Your task to perform on an android device: I want to track my mediation progress in the Medito app.
Image 1: 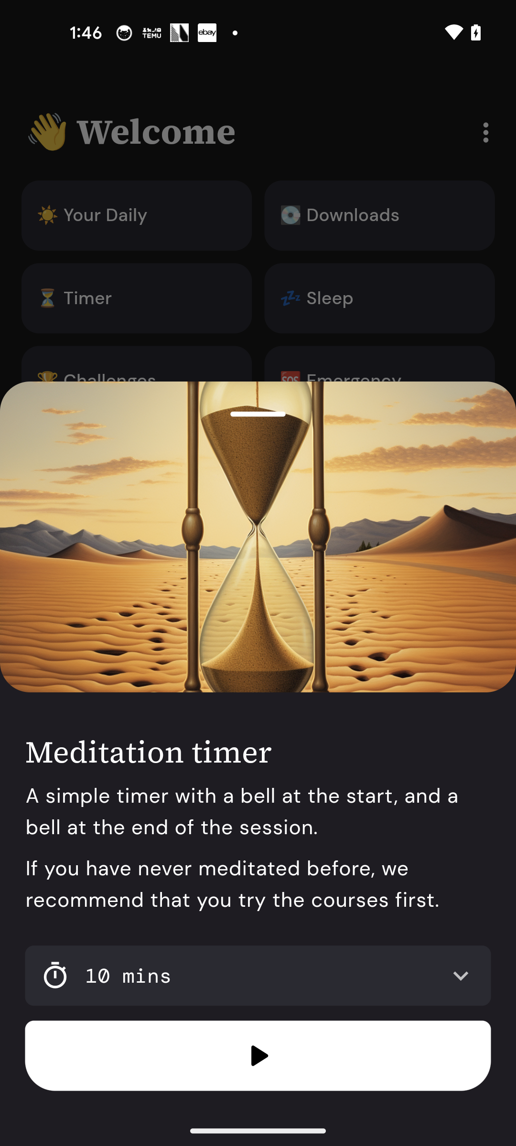
get back to the homepage of the app
Step 1: press back button
Image 2: 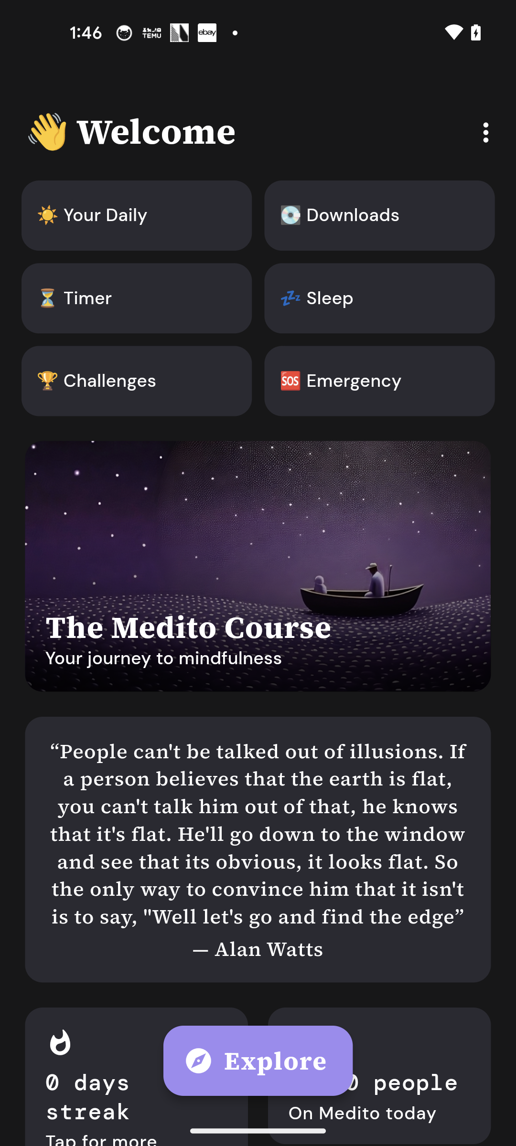
Swipe up for the progress report
Step 2: scroll down
Image 3: 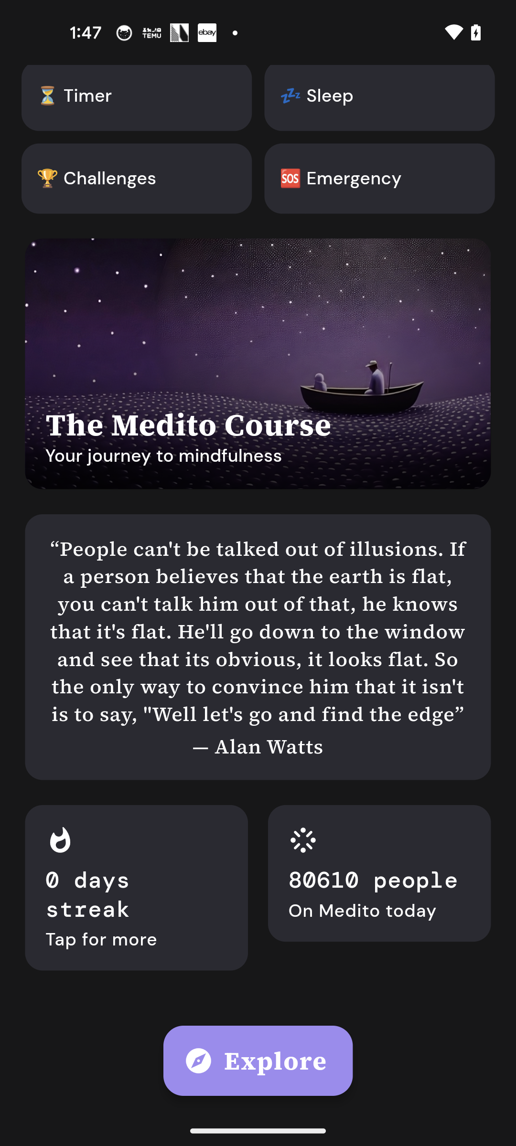
Click on the Streak column
Step 3: click (137, 888)